Your task to perform on an android device: Find the aadi austin casual shoes in size 8 for men on the limeroad app.
Image 1: 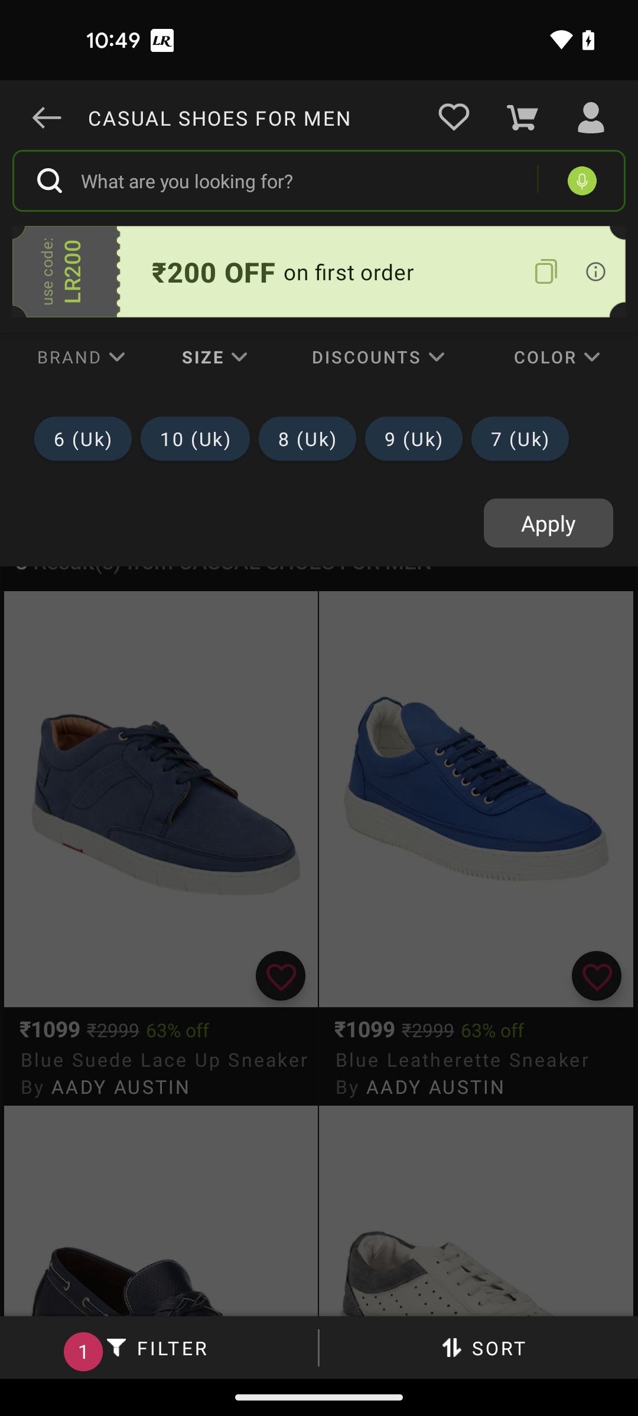
Select the size to 8
Step 1: click (307, 438)
Image 2: 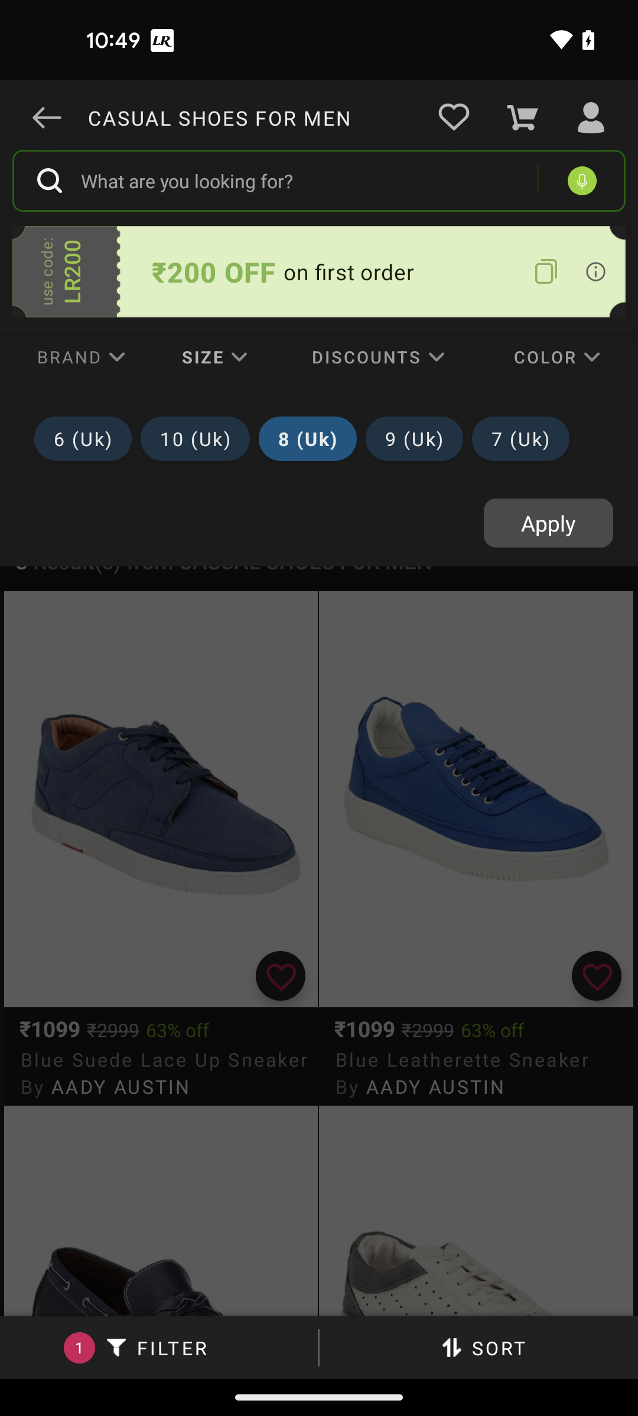
Tap on the apply button
Step 2: click (548, 523)